Your task to perform on an android device: Search for the synthetic Duke Men textured comfort insole penny loafers on the Myntra app.
Image 0: 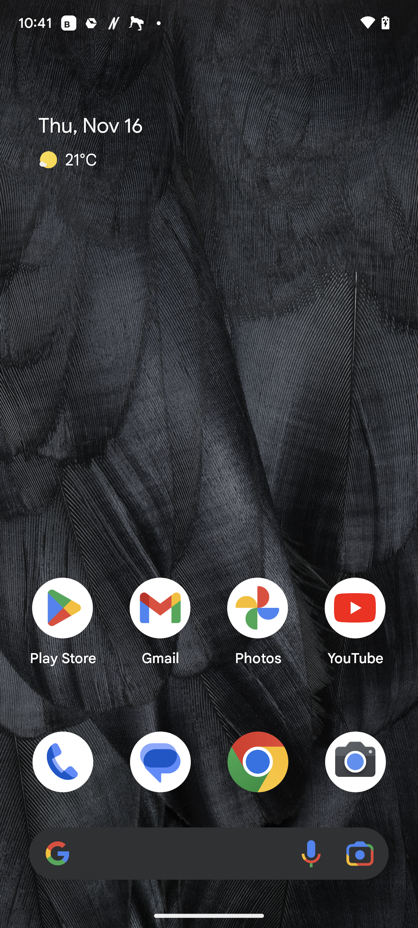
Open the Myntra app.
Step 0: open app "Myntra"
Image 1: 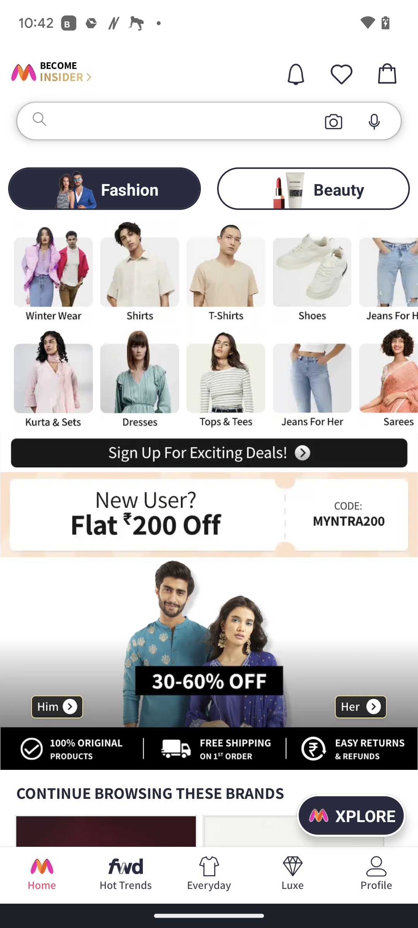
Click on the search bar at the top of the screen.
Step 1: click (86, 133)
Image 2: 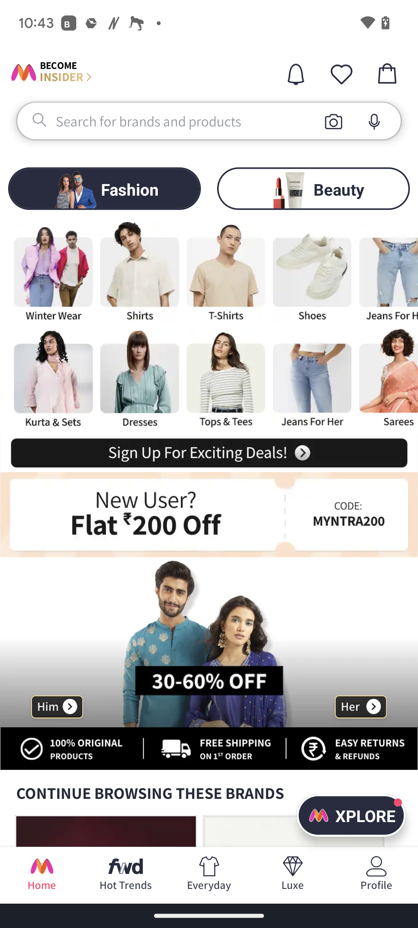
Click on the search bar at the top of the screen.
Step 2: click (77, 113)
Image 3: 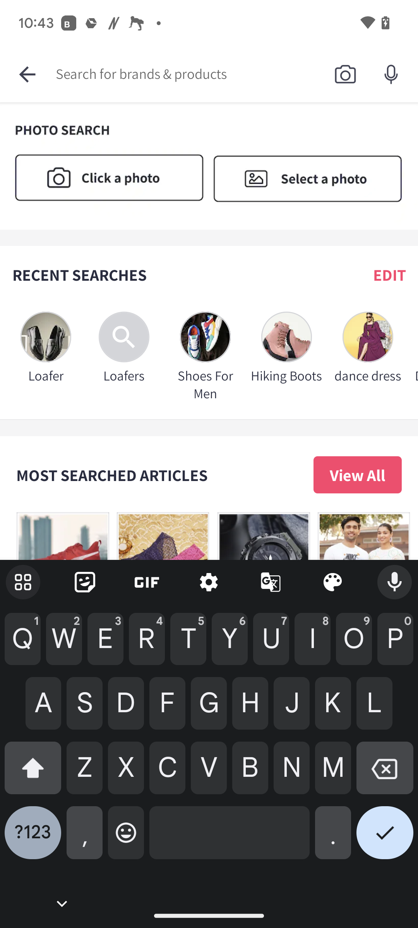
Type duke loafer in the text field.
Step 3: type "duke loafer"
Image 4: 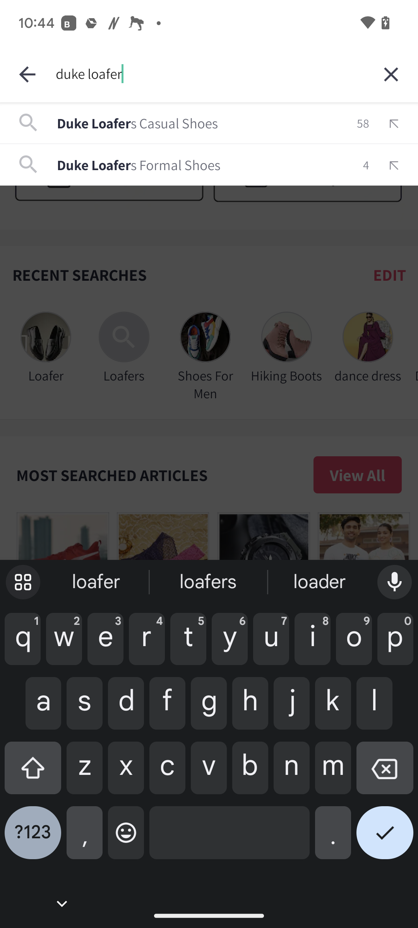
Click on the tick icon at the bottom right corner of the screen.
Step 4: click (385, 839)